Your task to perform on an android device: list the shoes that are available in size UK 9.
Image 0: 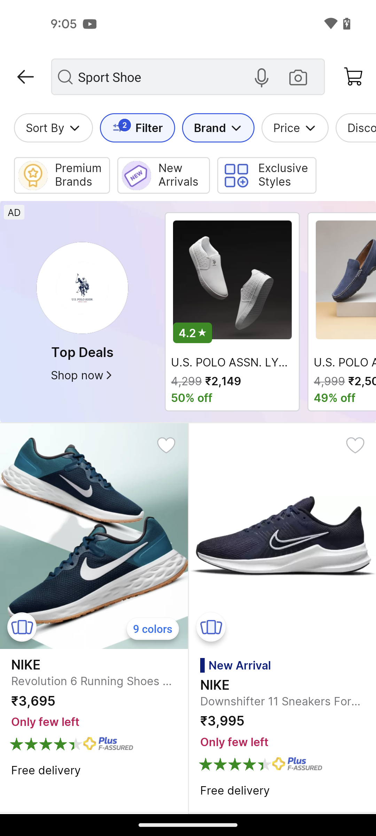
click on the filter option
Step 0: click (149, 128)
Image 1: 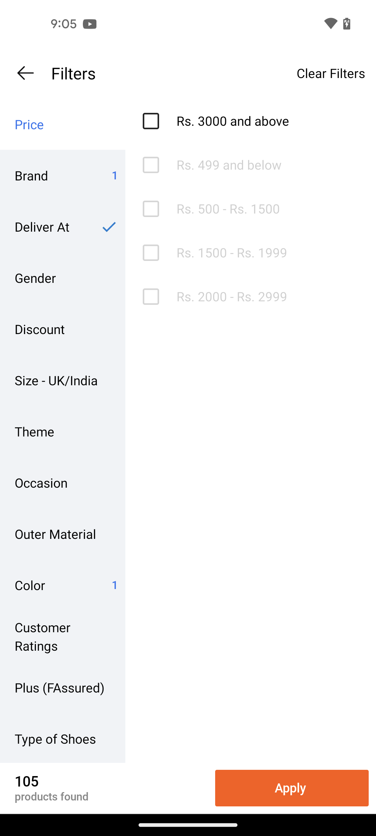
click on the size section
Step 1: click (62, 380)
Image 2: 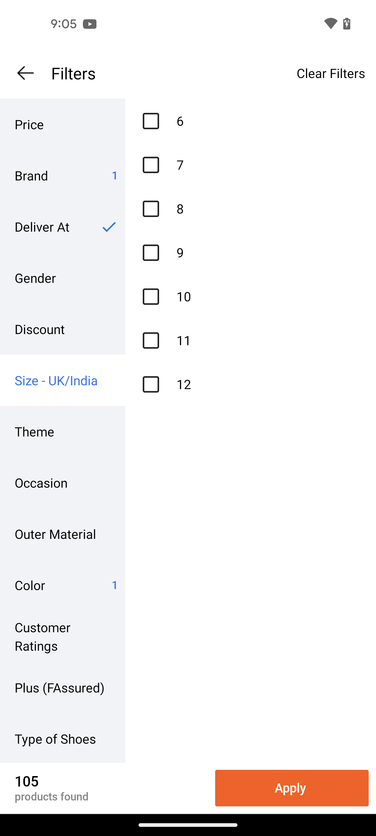
select the size 9
Step 2: click (155, 257)
Image 3: 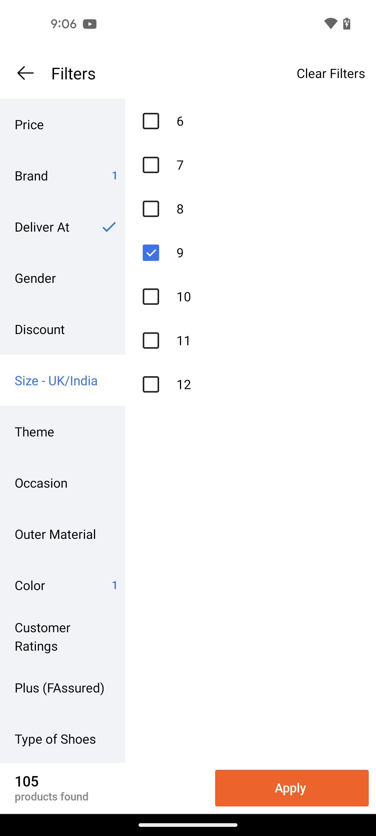
click on the Apply button
Step 3: click (323, 787)